Your task to perform on an android device: Move the indoorplants to the nature folder in the Drive app.
Image 0: 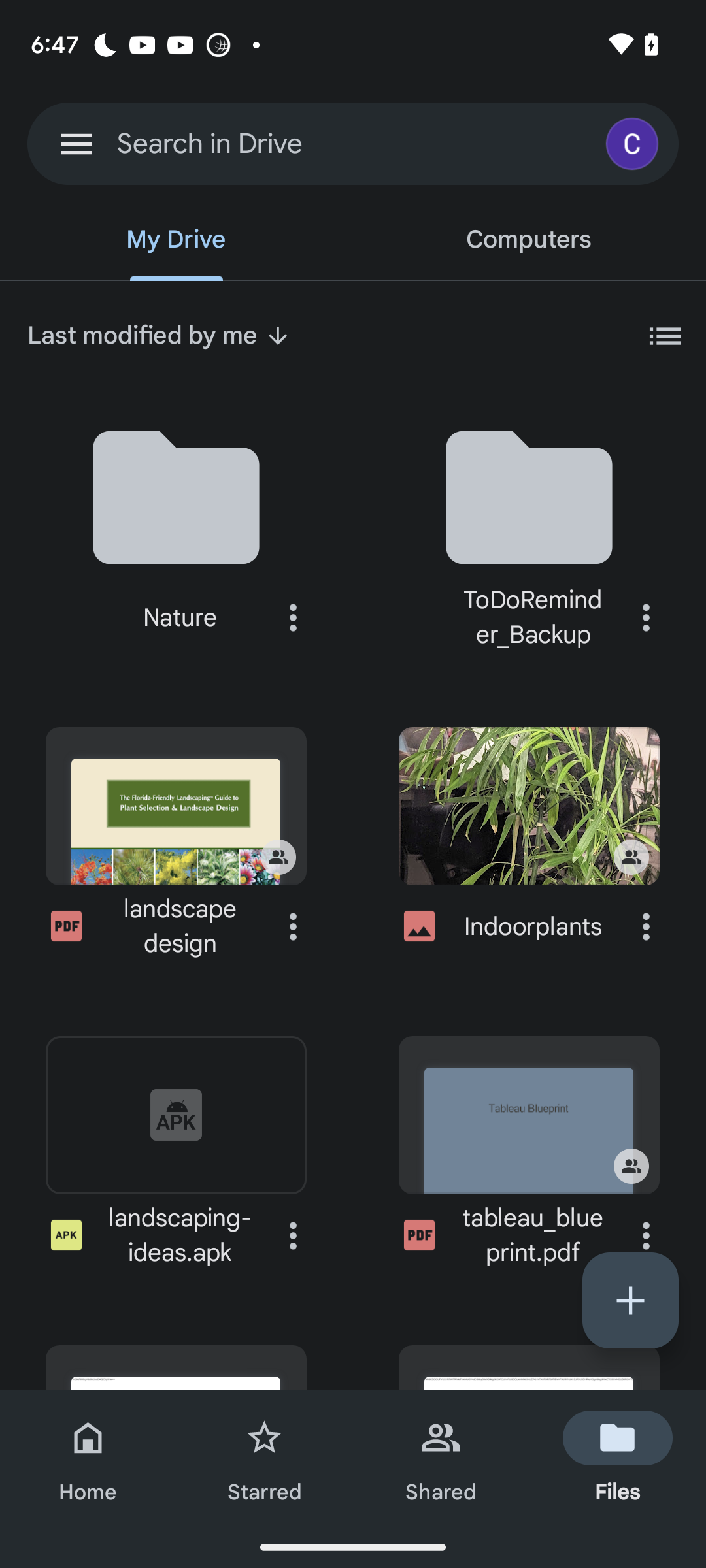
Click on the three dot icon of the indoorplants file
Step 0: click (646, 926)
Image 1: 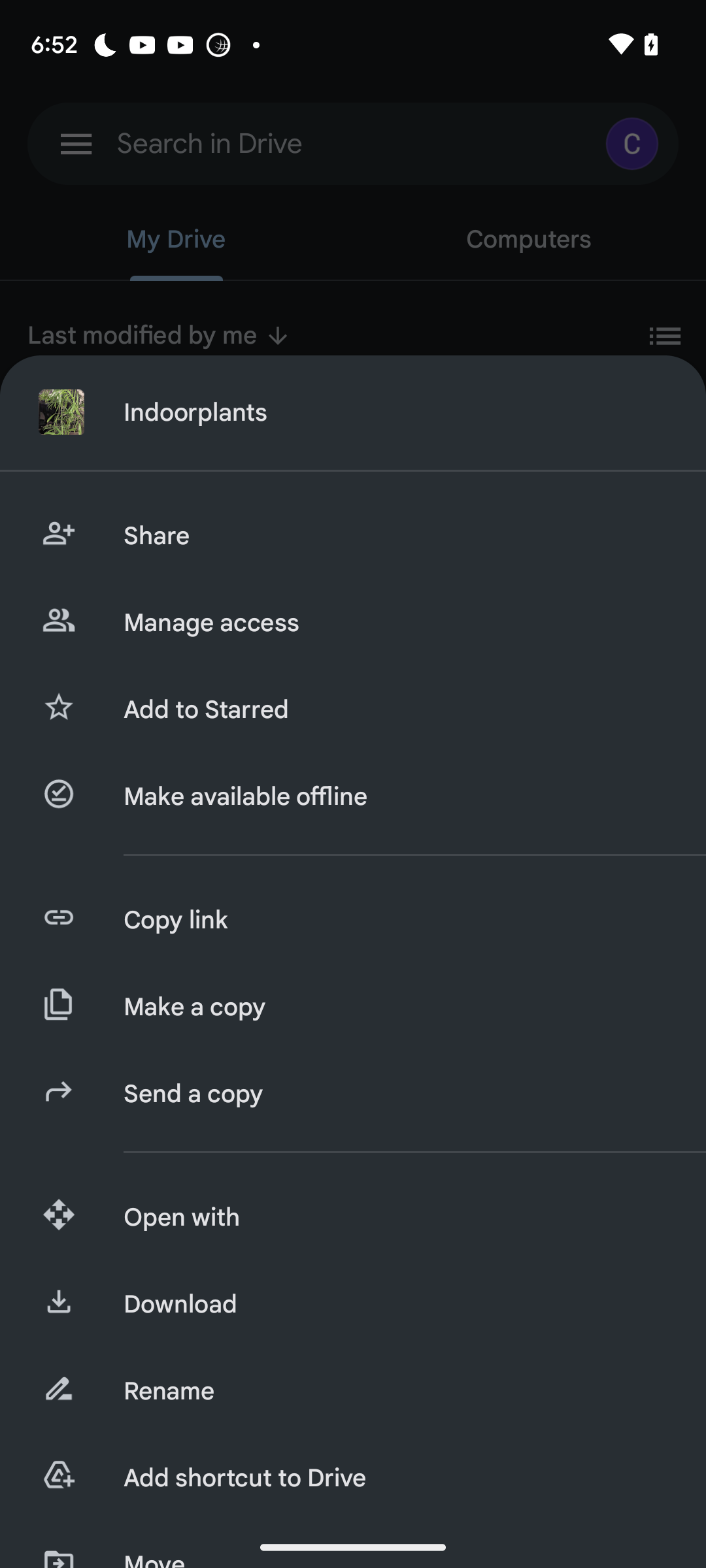
Swipe up to view the move option
Step 1: scroll down
Image 3: 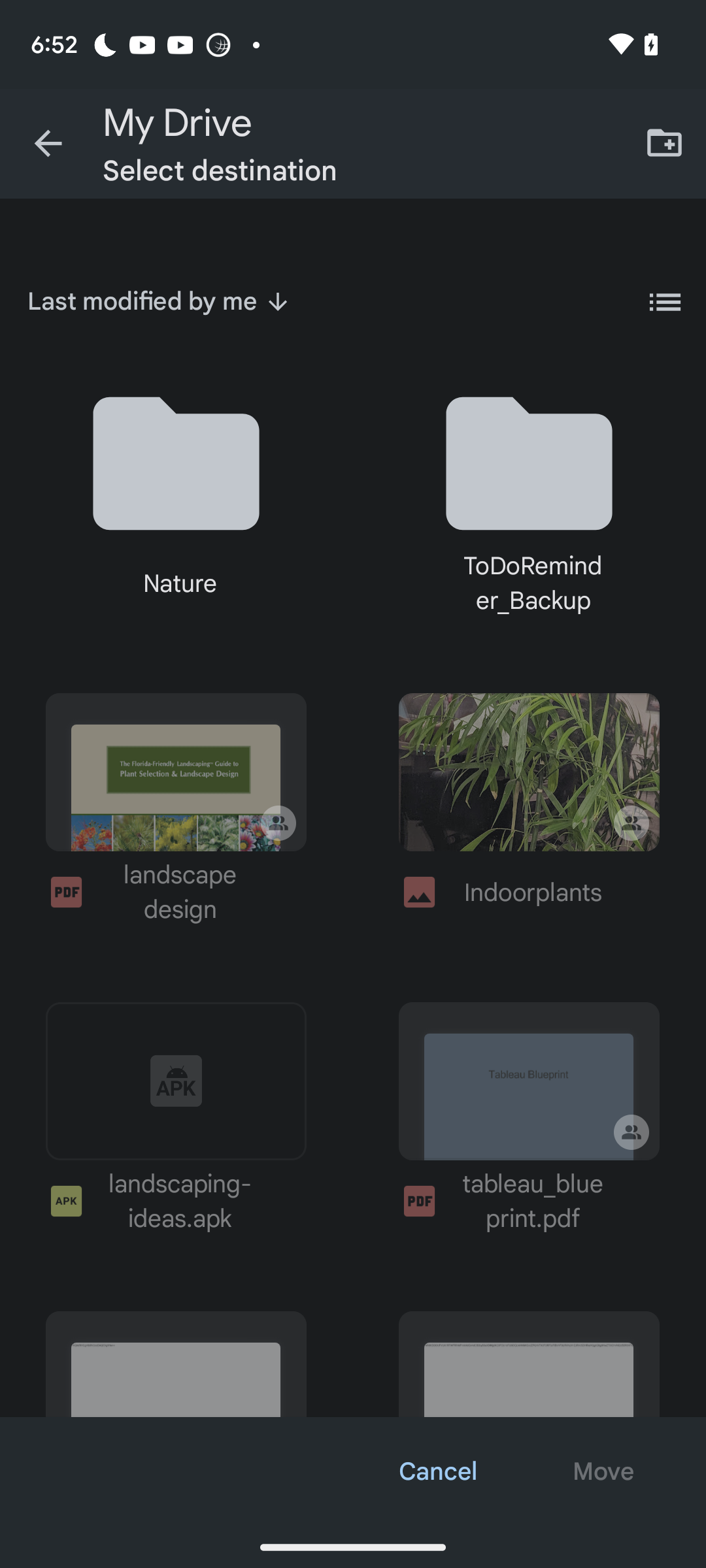
Click on the nature folder
Step 3: click (175, 497)
Image 4: 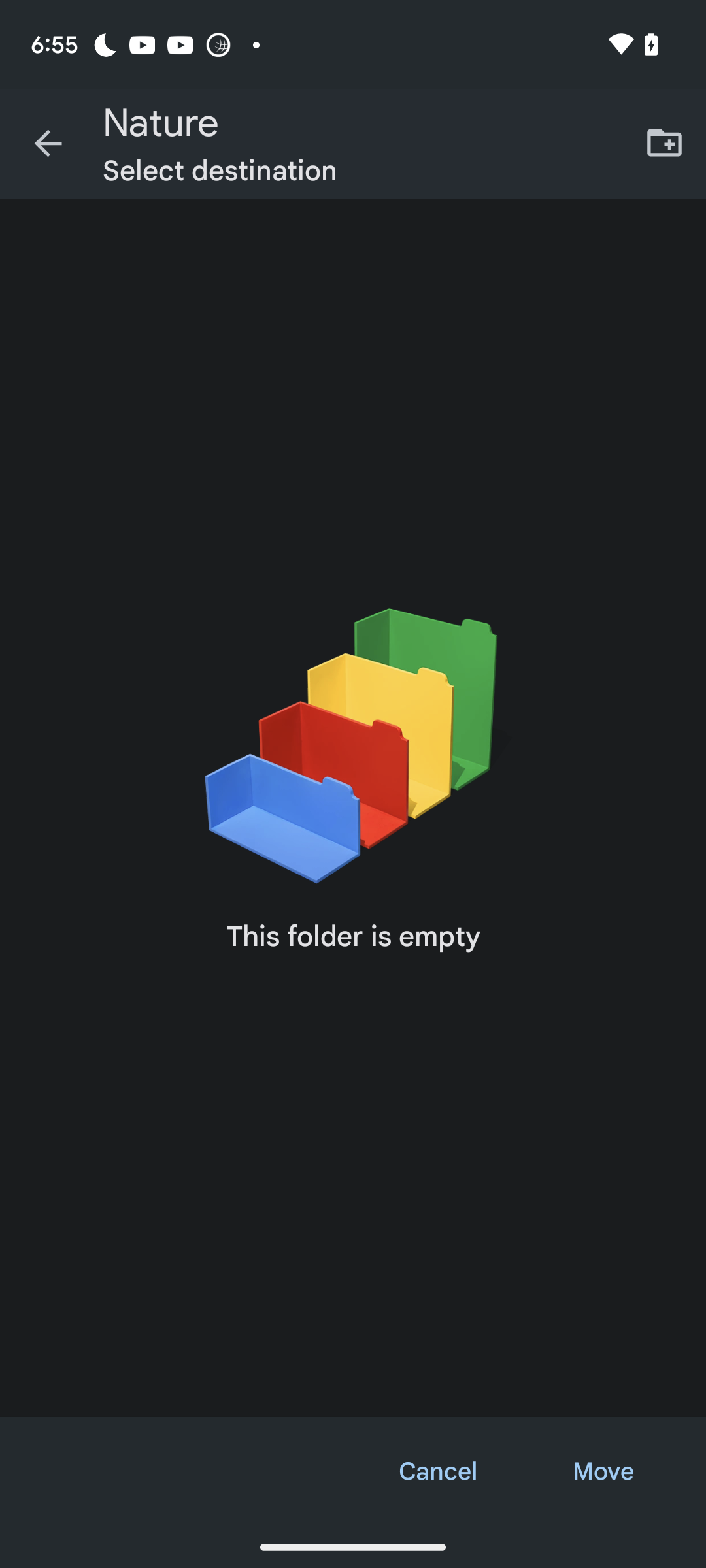
Click on the move option
Step 4: click (603, 1471)